Your task to perform on an android device: I'd want to speak with a seller near the showroom about the product specifications.
Image 0: 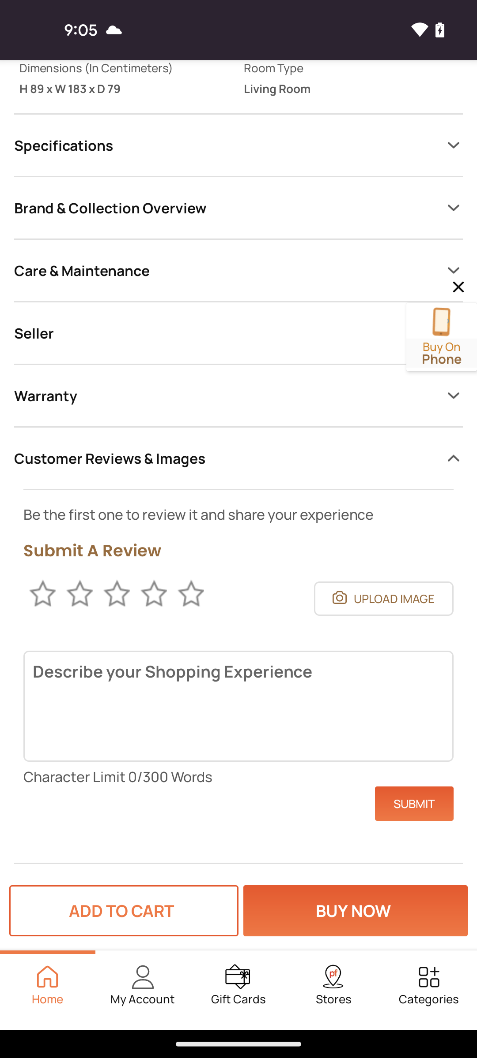
scroll up
Step 0: scroll up
Image 1: 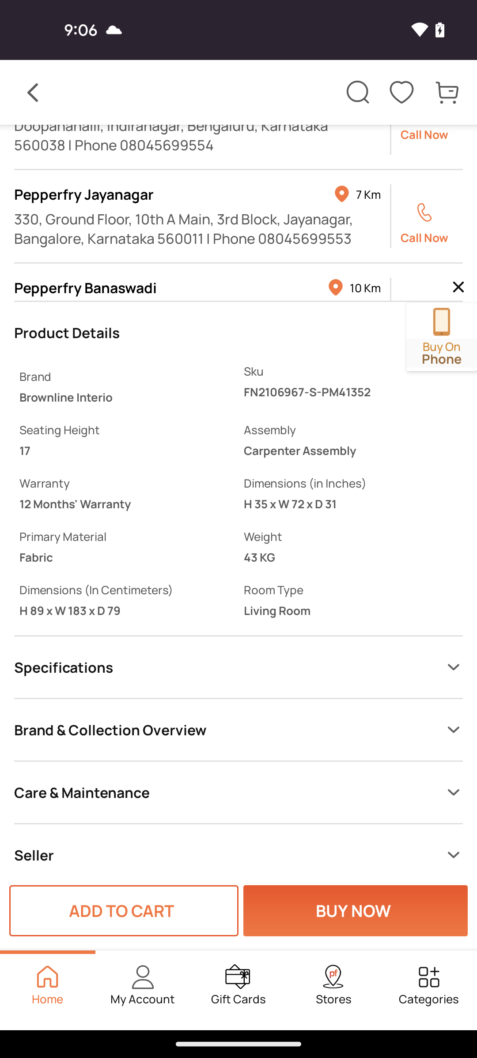
scroll up
Step 1: scroll up
Image 2: 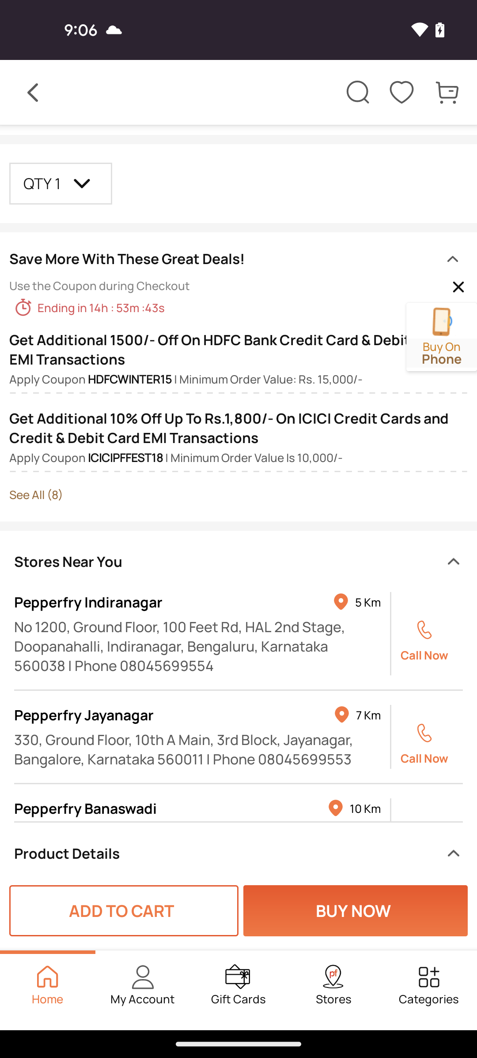
click on the call now option of first store near you
Step 2: click (422, 623)